Your task to perform on an android device: Create a profile for me on the Fit app and fill it out with my information. Kariniversen641@gmail.com is my mail ID. Height: 5'7", weight: -160.9 lb, and gender is female, the activity tracking feature on, select my daily goal of 7,500 steps and 30 heart points
Image 0: 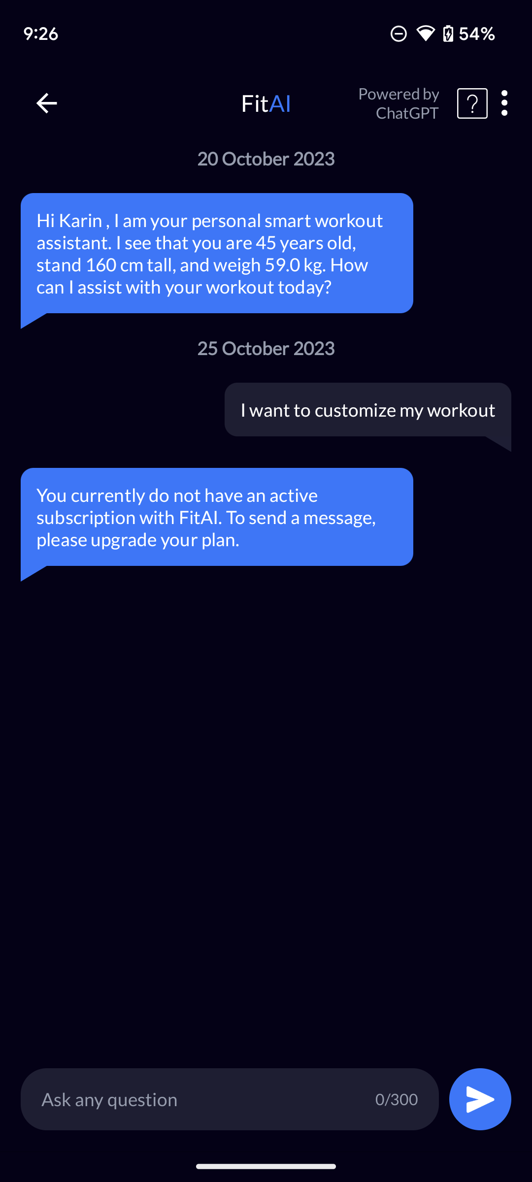
Open the Fit App
Step 0: open app "Fit"
Image 1: 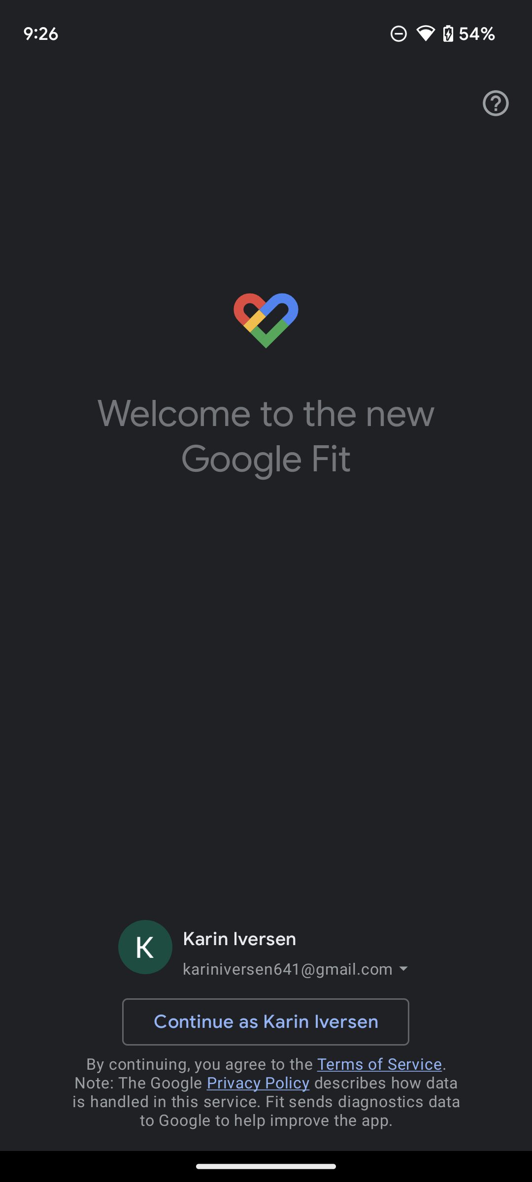
Click on the Continue as Karin Iversen at the bottom of the screen
Step 1: click (266, 1021)
Image 4: 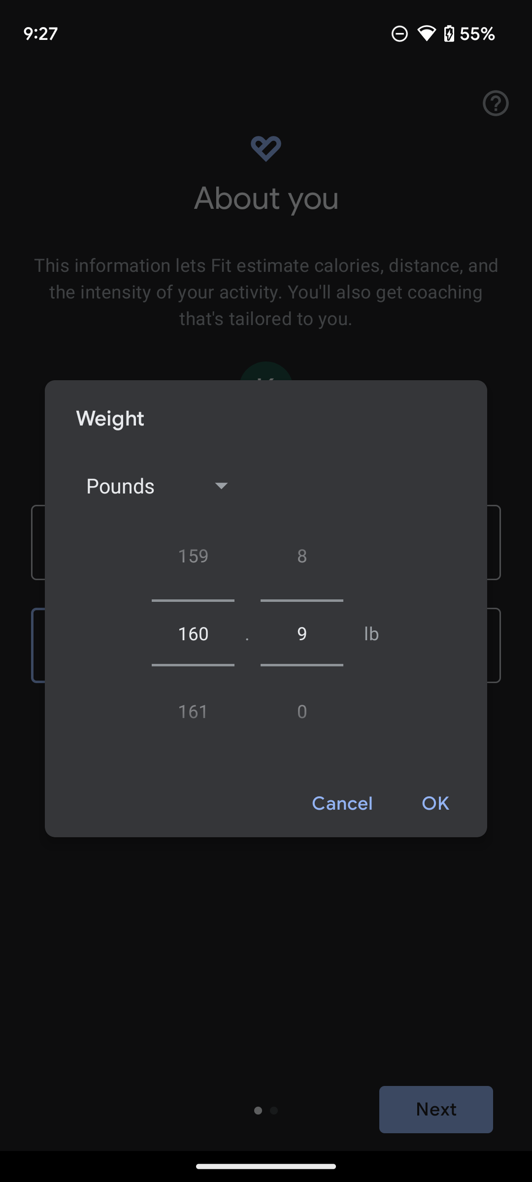
Click on the Ok button 
Step 4: click (435, 804)
Image 5: 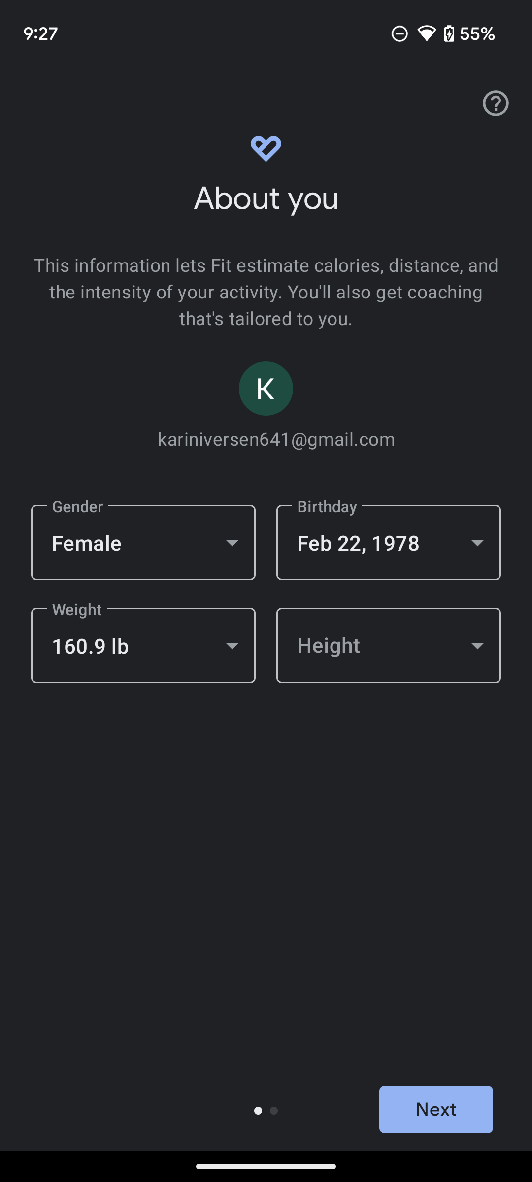
Click on the Height button 
Step 5: click (389, 645)
Image 6: 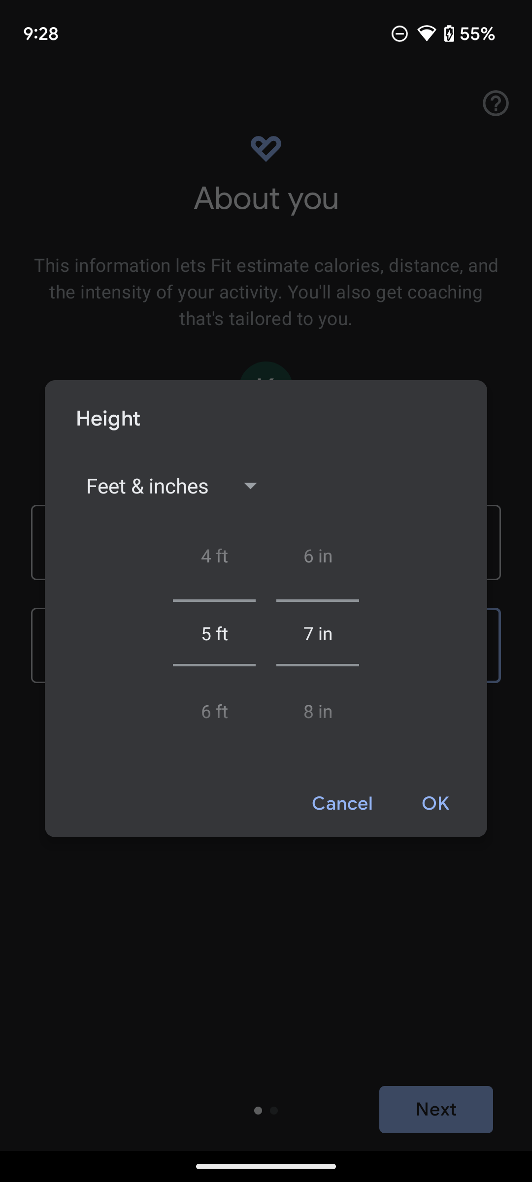
Click on the ok button 
Step 6: click (435, 804)
Image 7: 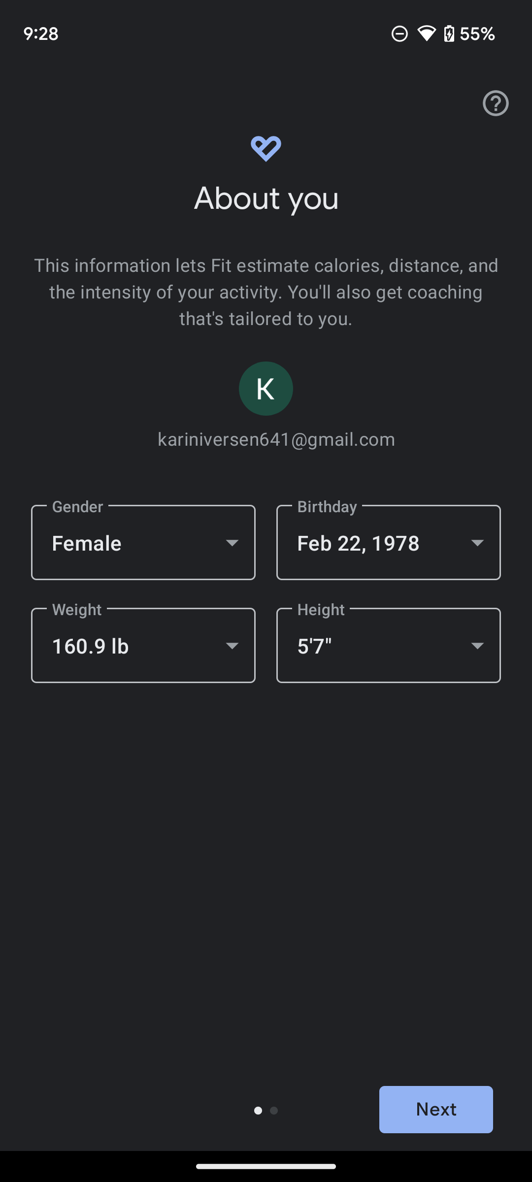
Click on the Next button at the bottom right of the screen
Step 7: click (436, 1109)
Image 8: 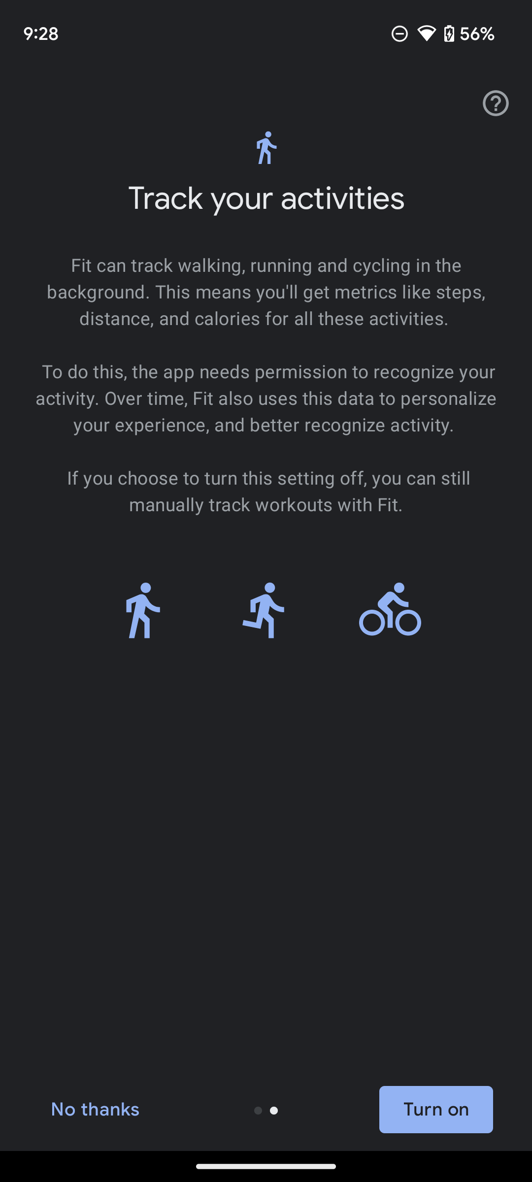
Click on the Turn on button at the bottom right of the screen
Step 8: click (436, 1109)
Image 9: 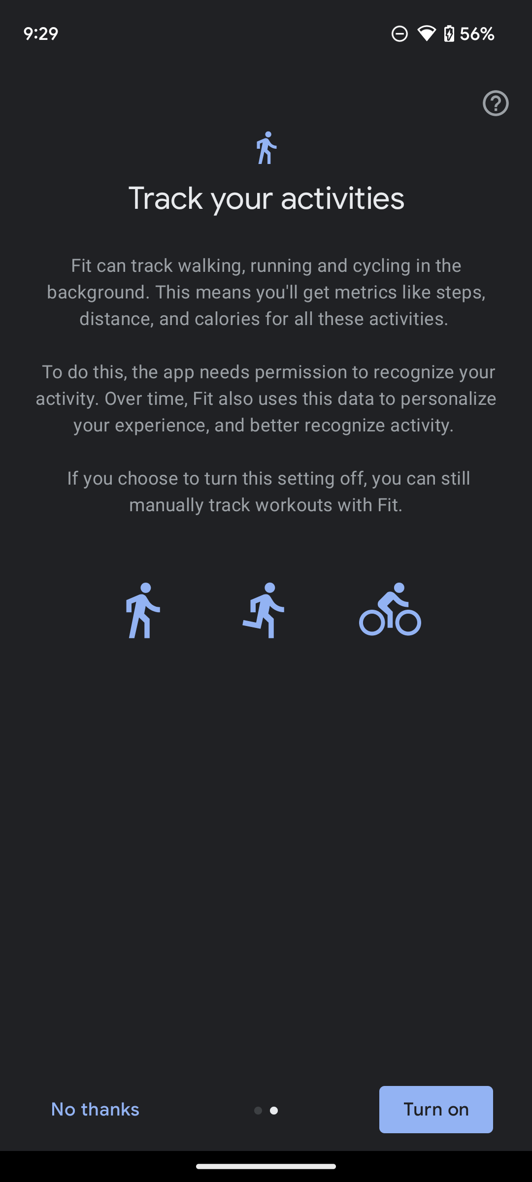
Click on the Turn on button at the bottom right of the screen
Step 9: wait
Image 10: 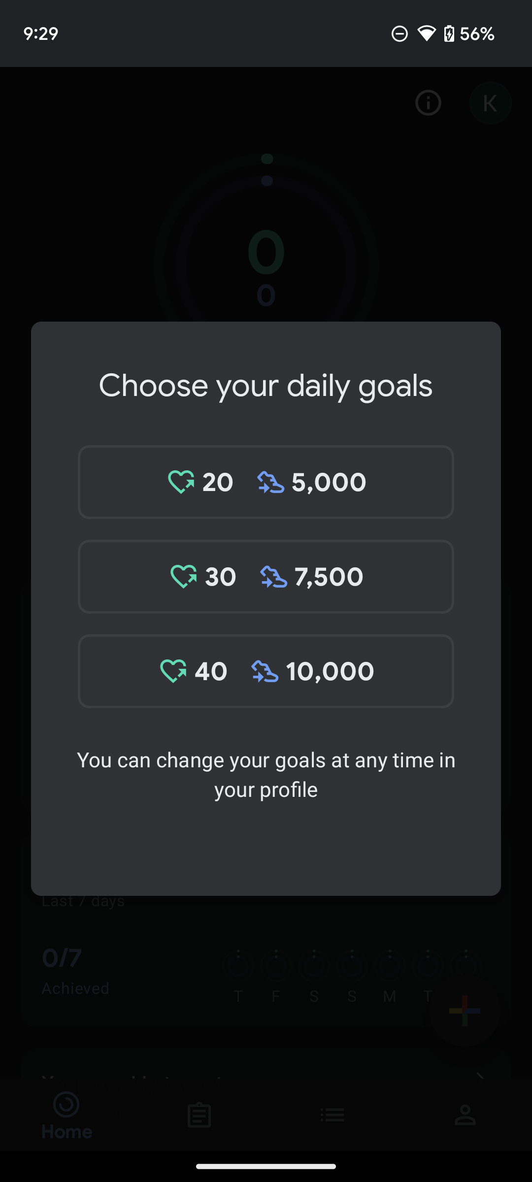
Click on the 30 heart points and 7500 steps option 
Step 10: click (311, 576)
Image 11: 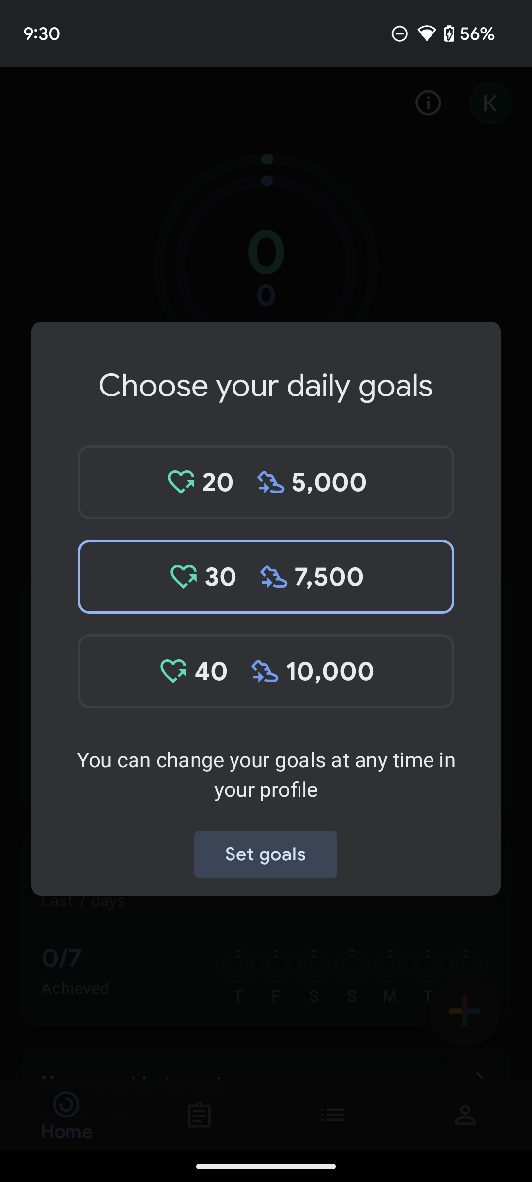
Click on the Set goals button 
Step 11: click (266, 854)